Your task to perform on an android device: In the math learning app, search for the square root from 1 to 100. 
Image 0: 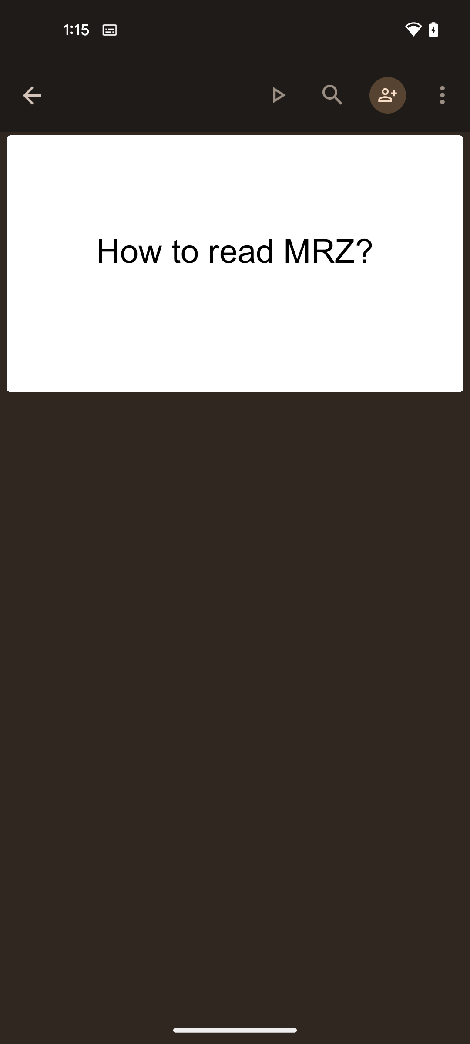
Open the math learning app
Step 0: open app "Math Learning App"
Image 1: 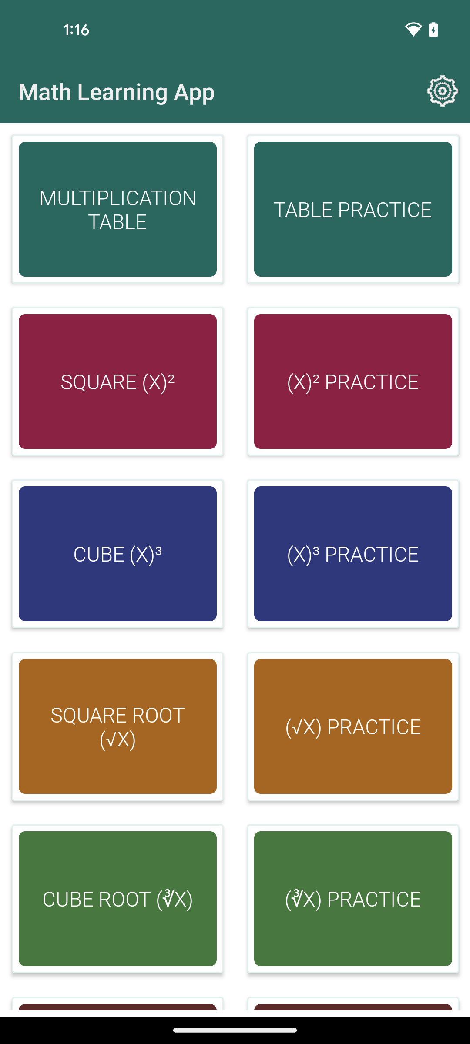
Tap on the square root
Step 1: click (117, 726)
Image 2: 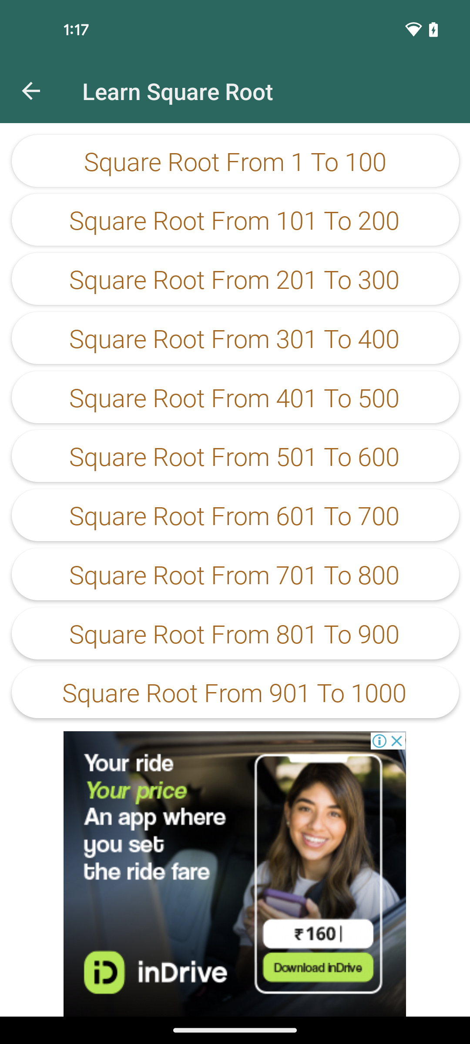
Tap on square root from 1 to 100
Step 2: click (235, 161)
Image 3: 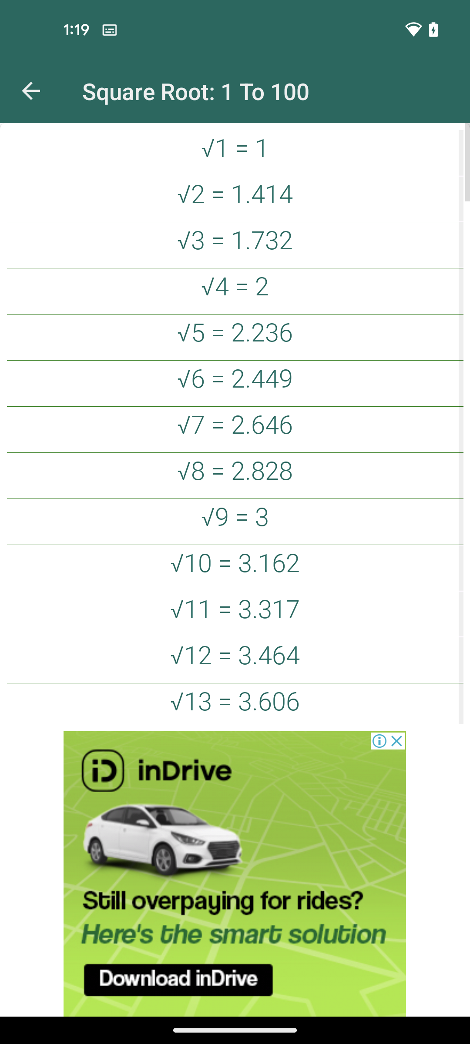
Swipe up to view more 
Step 3: scroll down
Image 4: 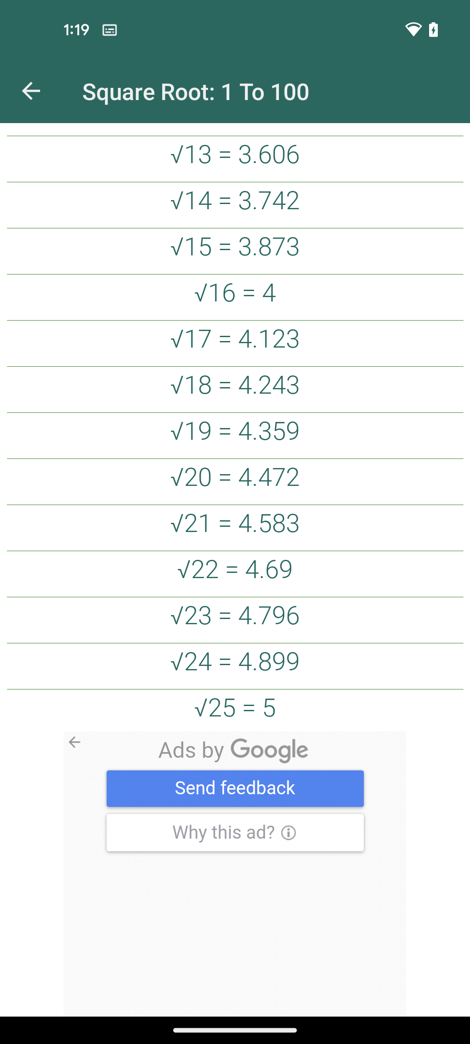
Swipe up to view more 
Step 4: scroll down